Your task to perform on an android device: I want to track my live activities in this app, so track live activities in the Fit app.
Image 0: 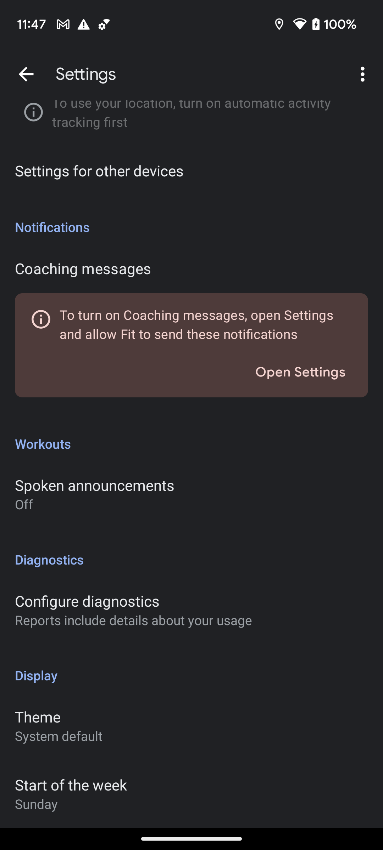
Go back to the previous page.
Step 0: press back button
Image 1: 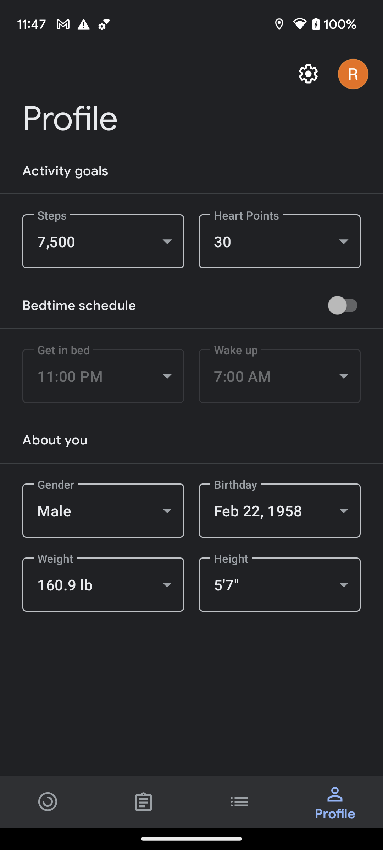
Click on the home icon at the bottom left corner of the screen.
Step 1: click (48, 801)
Image 2: 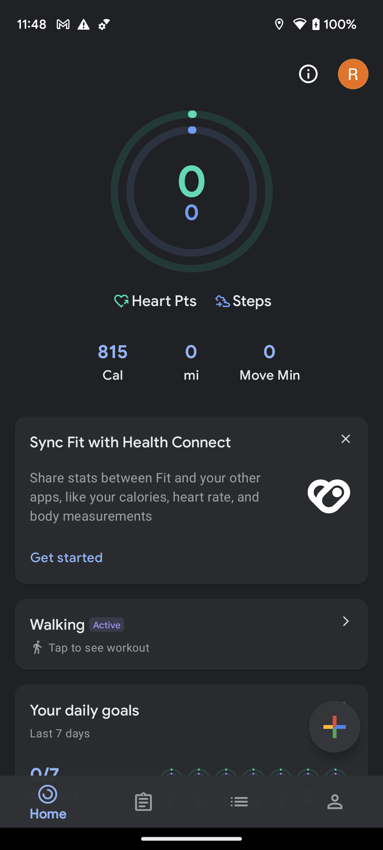
Click on the plus icon to view the track activity option.
Step 2: click (334, 727)
Image 3: 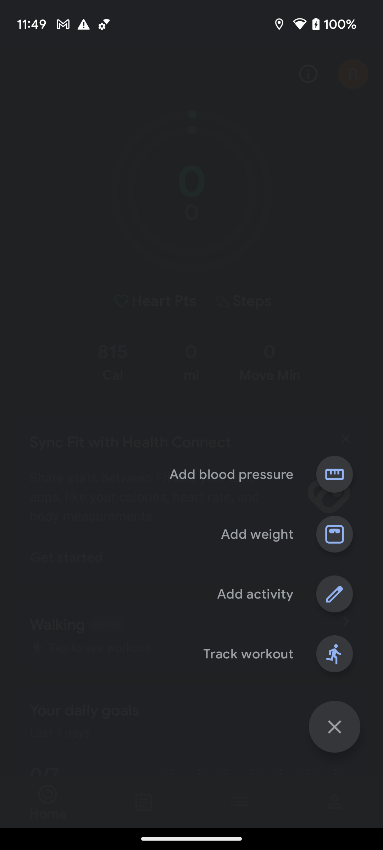
Click on the Track workout option to track my live activity.
Step 3: click (248, 654)